Your task to perform on an android device: Look for the locks on the Myntra app so I can utilize them at home.
Image 0: 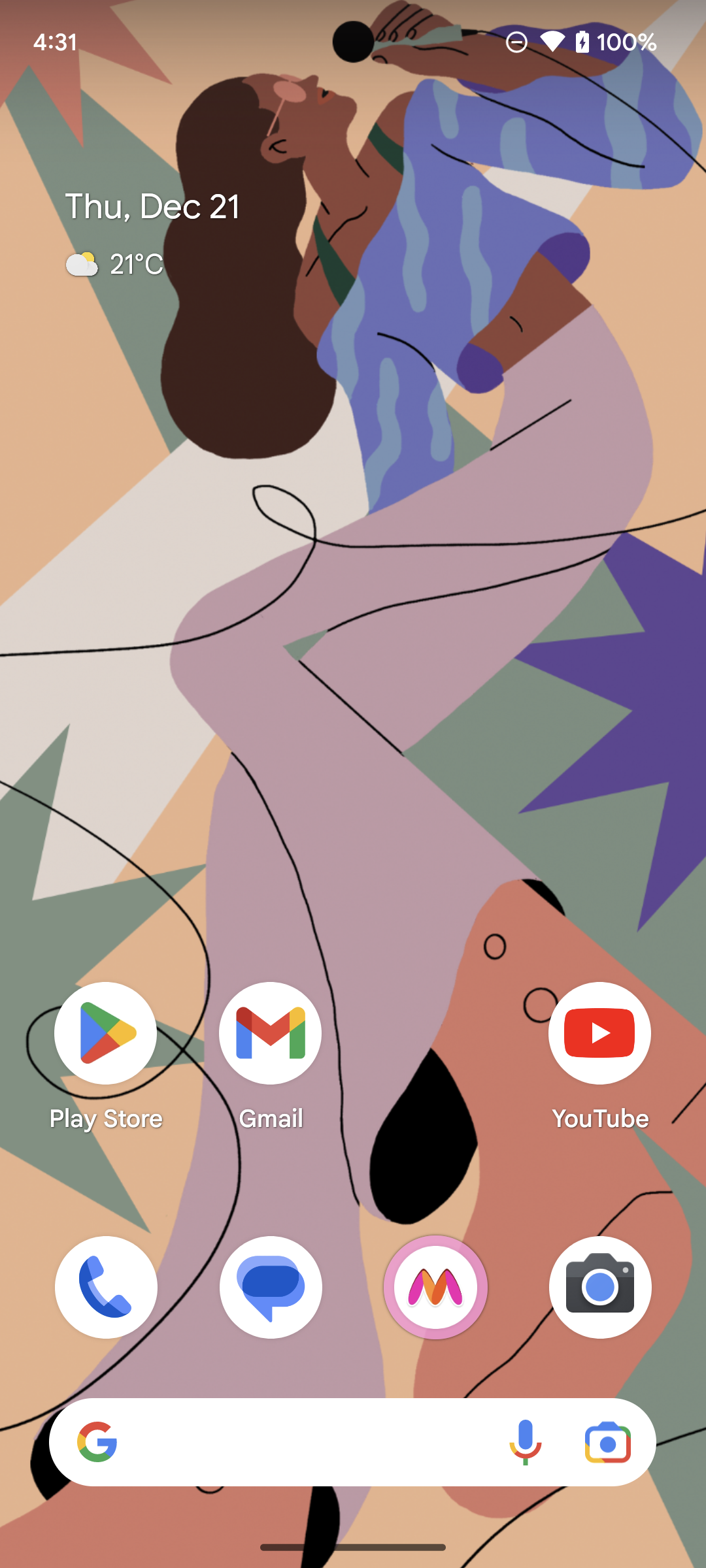
Open Myntra app.
Step 0: open app "Myntra"
Image 1: 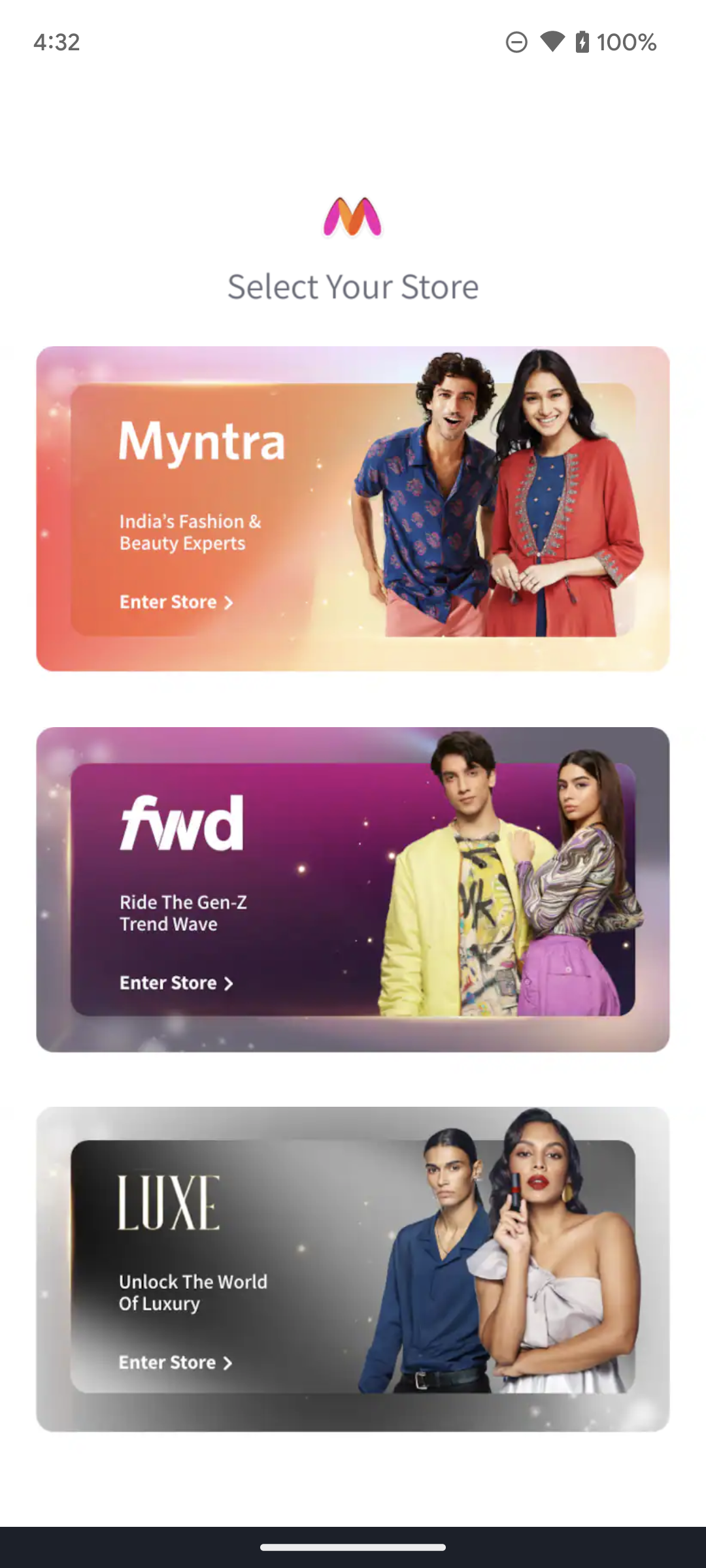
Open Myntra app.
Step 1: wait
Image 2: 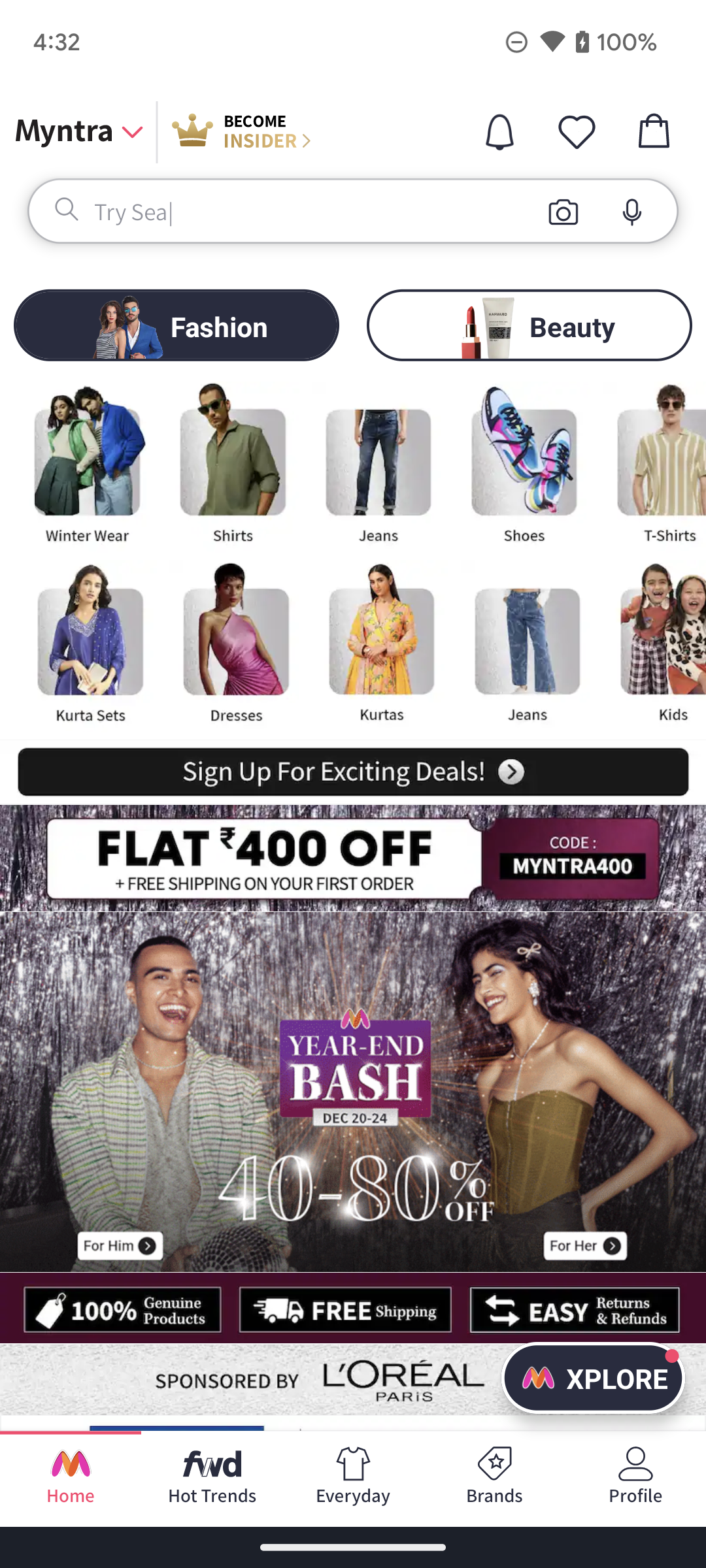
Click on the search bar on the screen.
Step 2: click (258, 212)
Image 3: 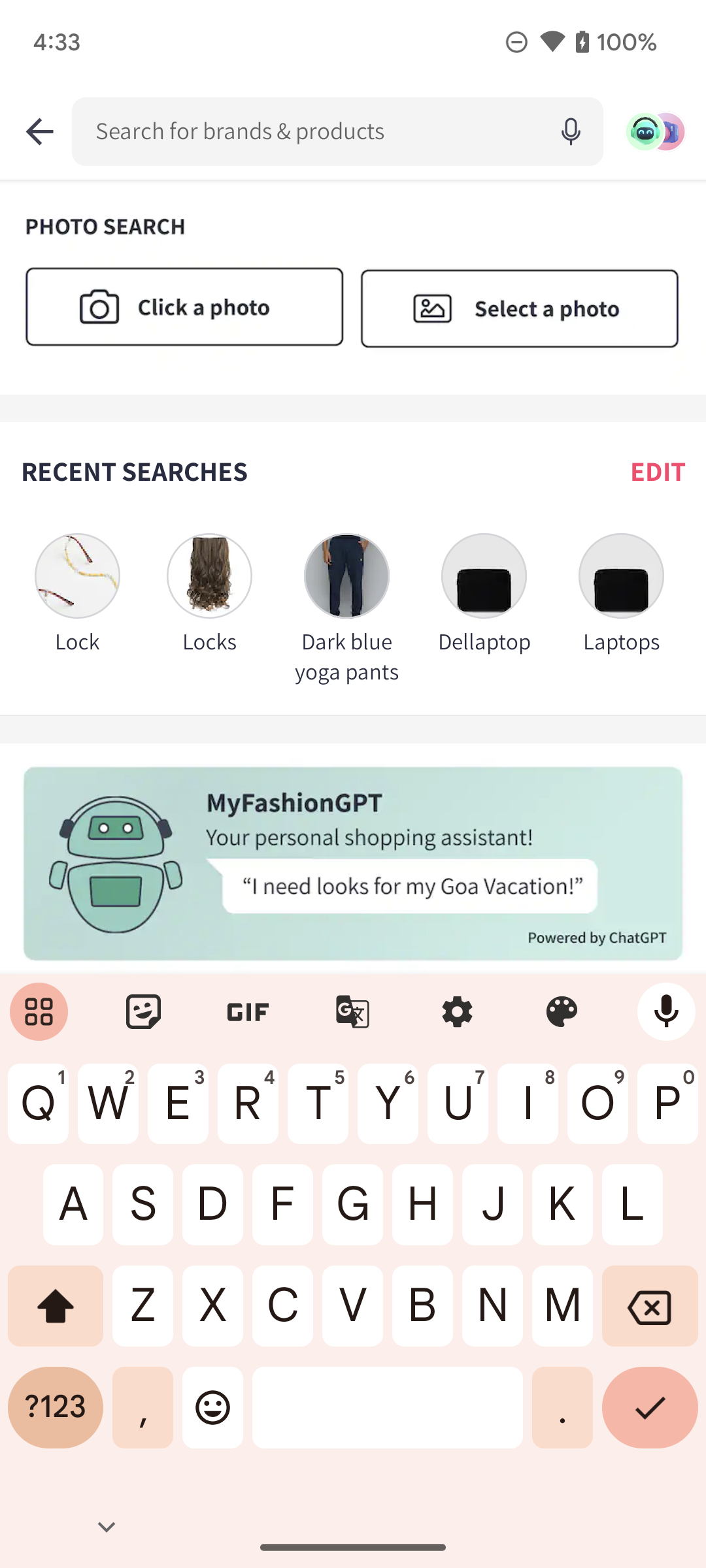
Click on the Lock option on the screen.
Step 3: click (77, 576)